Your task to perform on an android device: Read the reviews of the 3D custom Logo V2 tennis racket for quality analysis in the Etsy app.
Image 0: 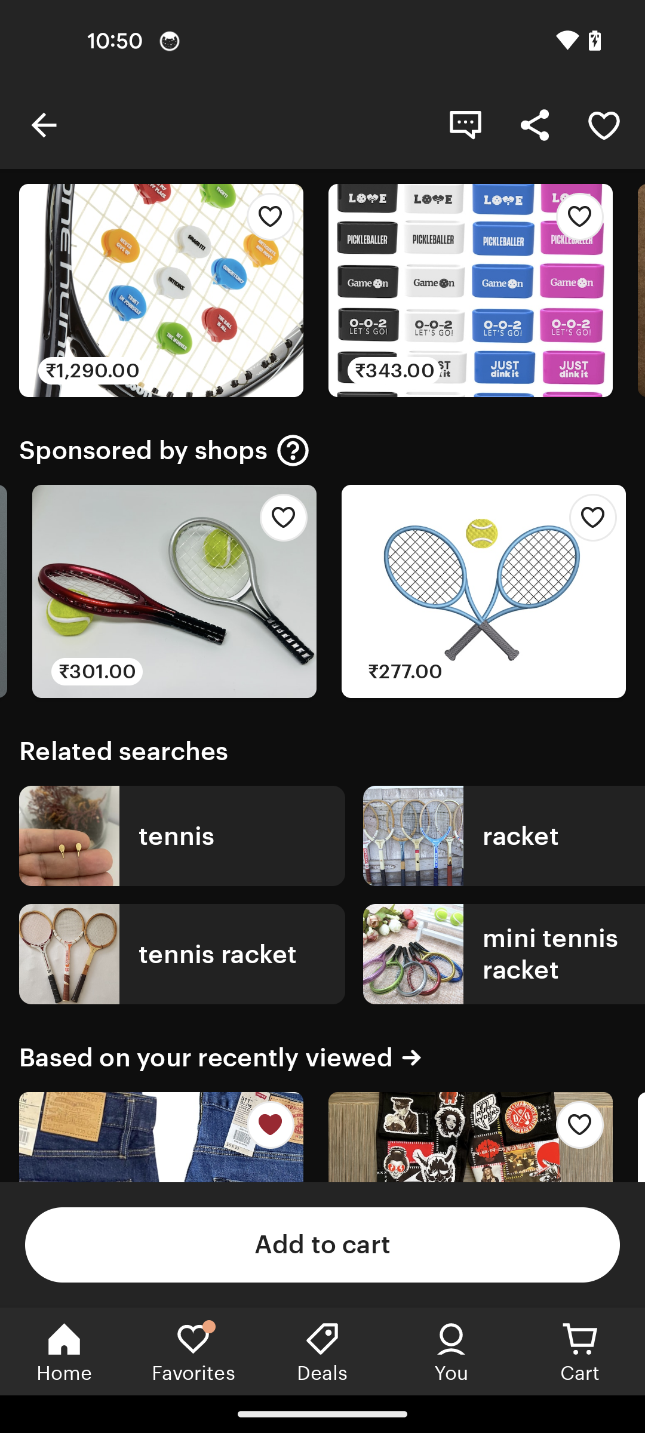
Swipe down for the reviews
Step 0: scroll up
Image 2: 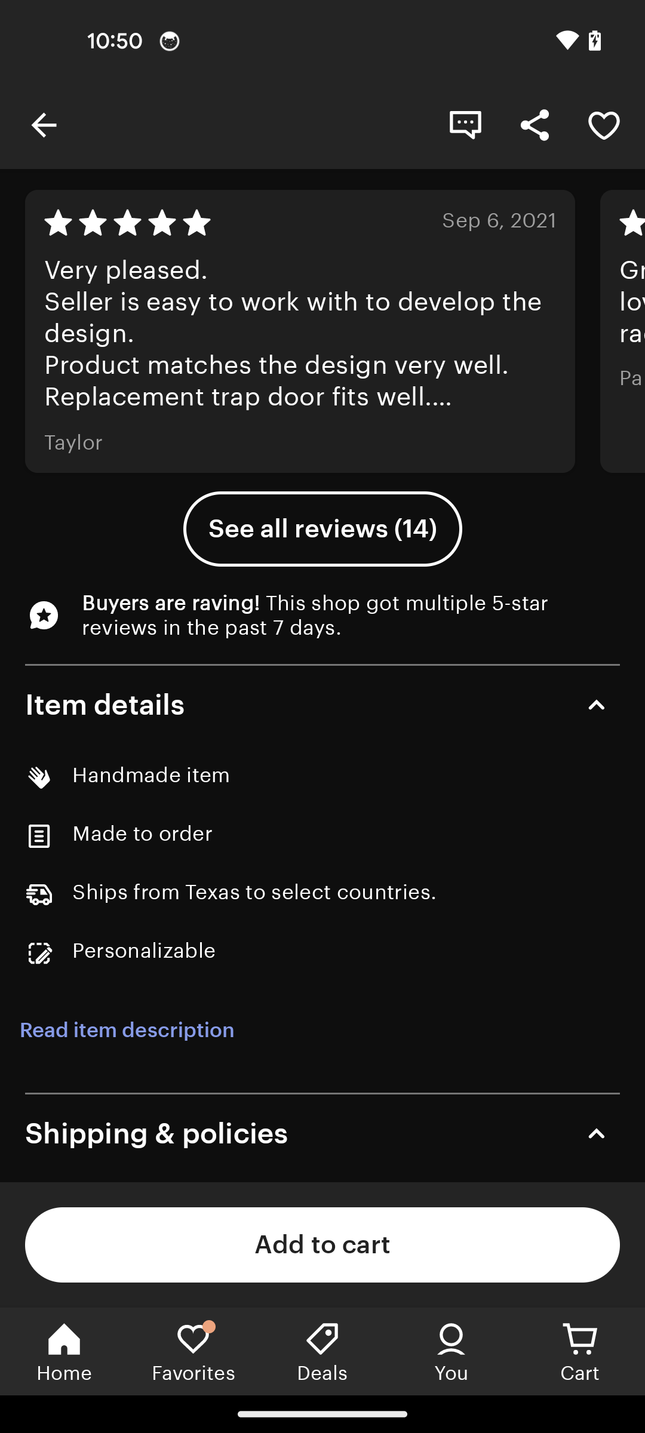
Click on the See all reviews button
Step 2: click (322, 529)
Image 3: 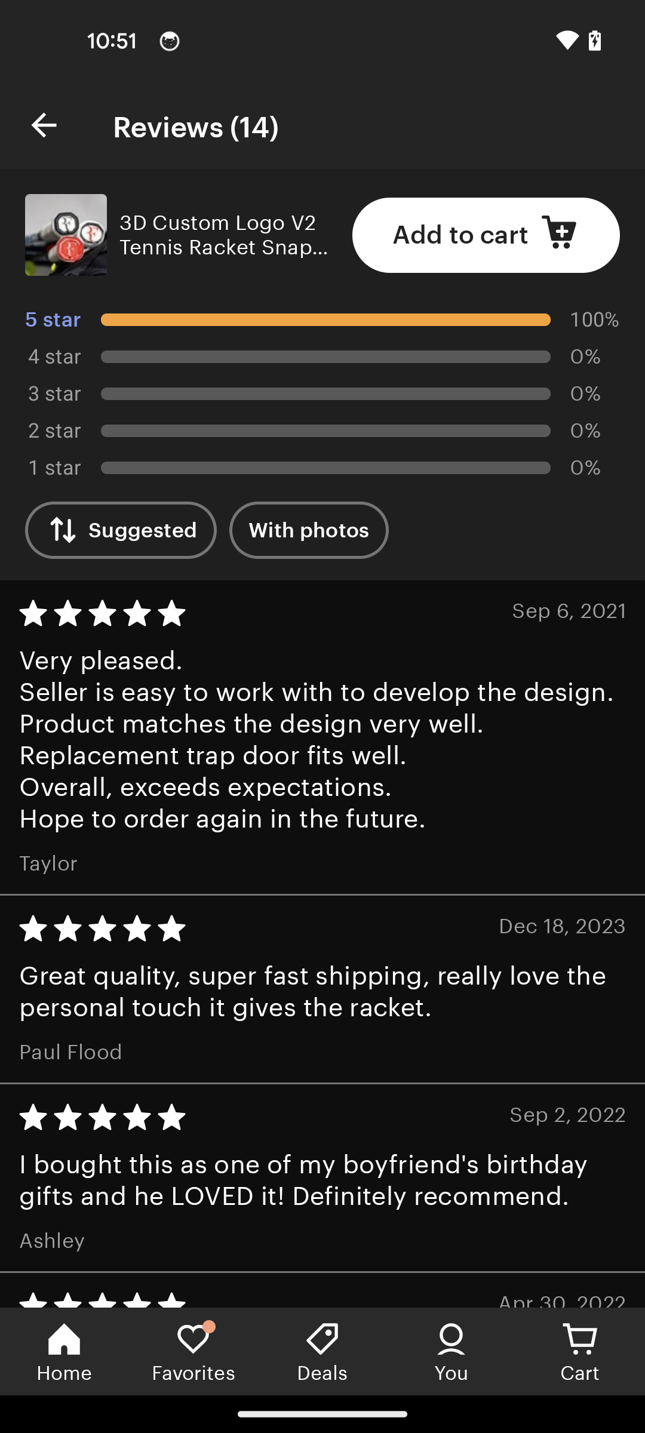
Swipe up for more reviews
Step 3: scroll down
Image 5: 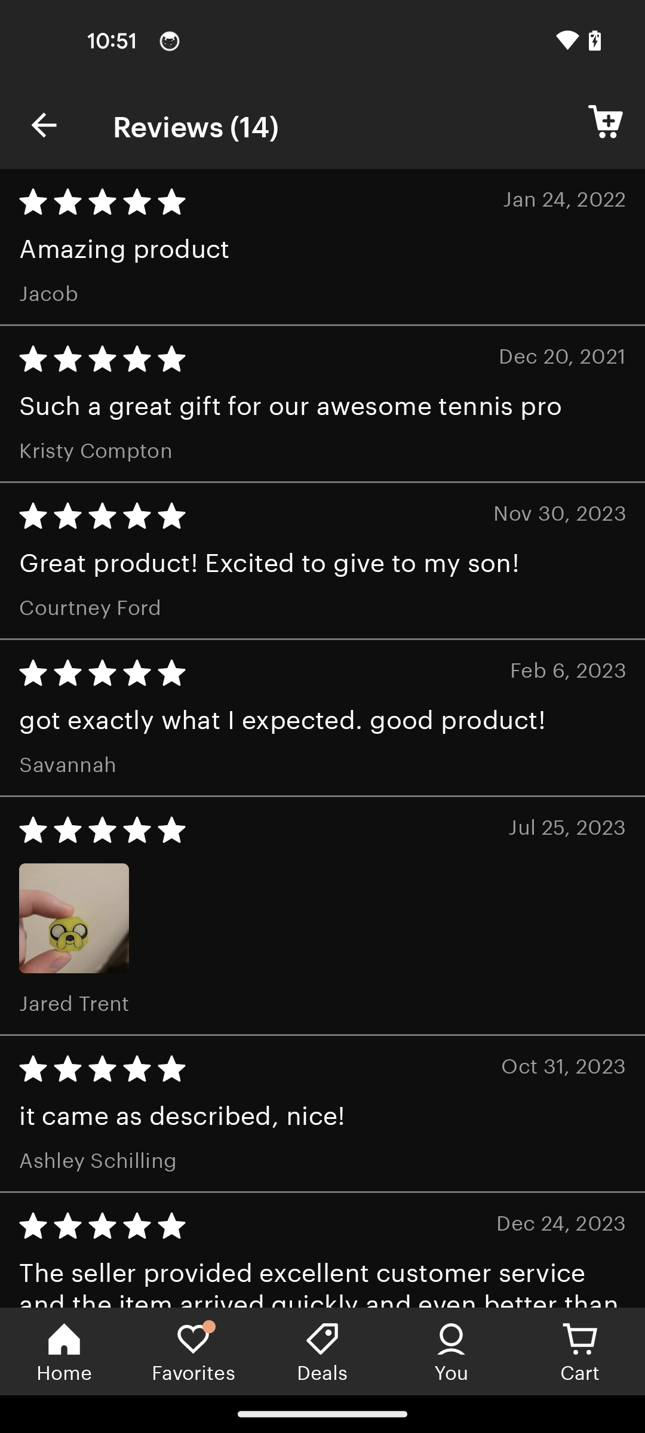
Swipe up for more reviews
Step 5: scroll down